Your task to perform on an android device: Compare the costs that different retailers are willing to charge for the same type of G-N23 shoe imports women's shoes 2023
Image 0: 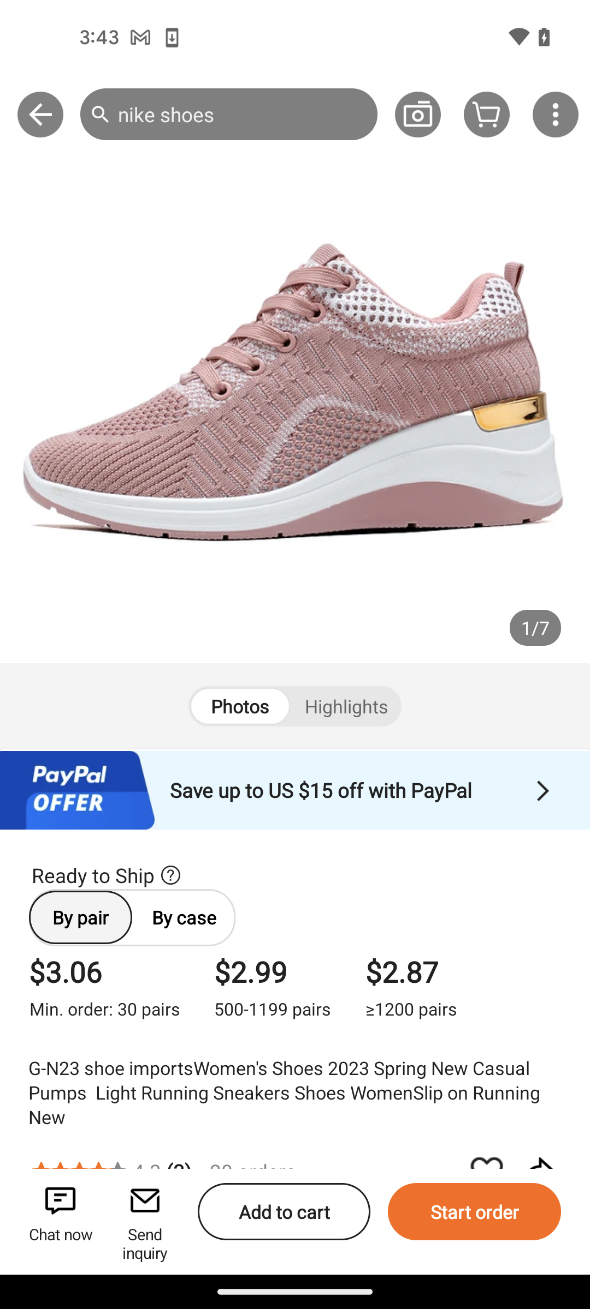
Swipe up to view the similar product to compare
Step 0: scroll down
Image 1: 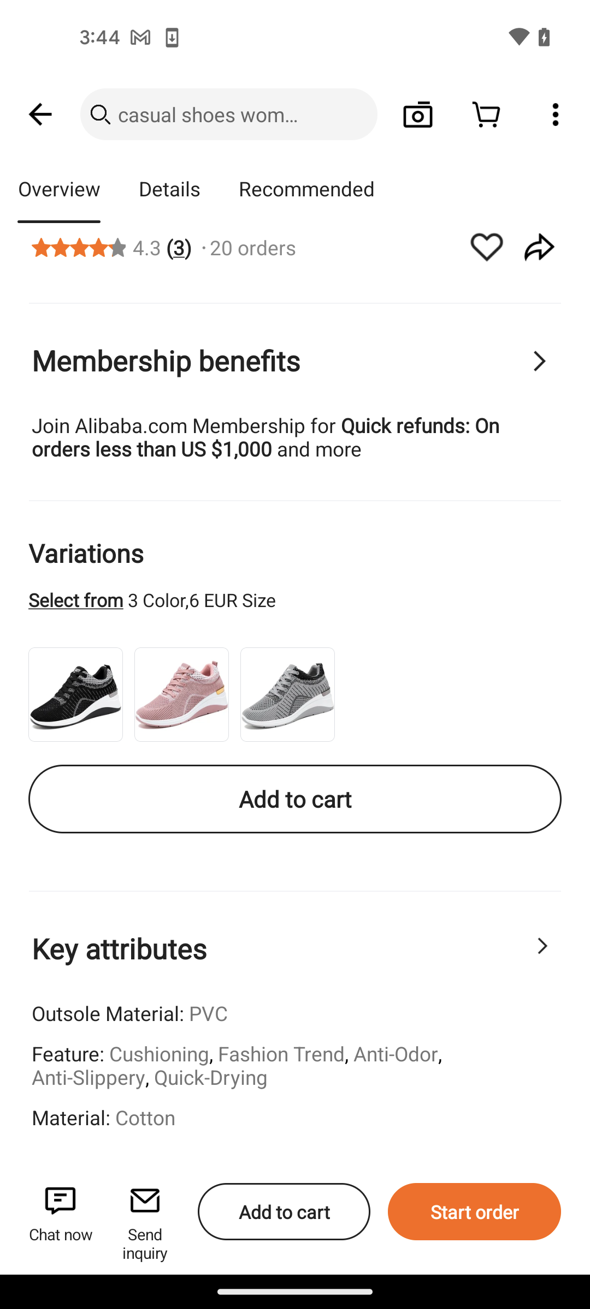
Swipe up to view the similar product to compare
Step 1: scroll down
Image 2: 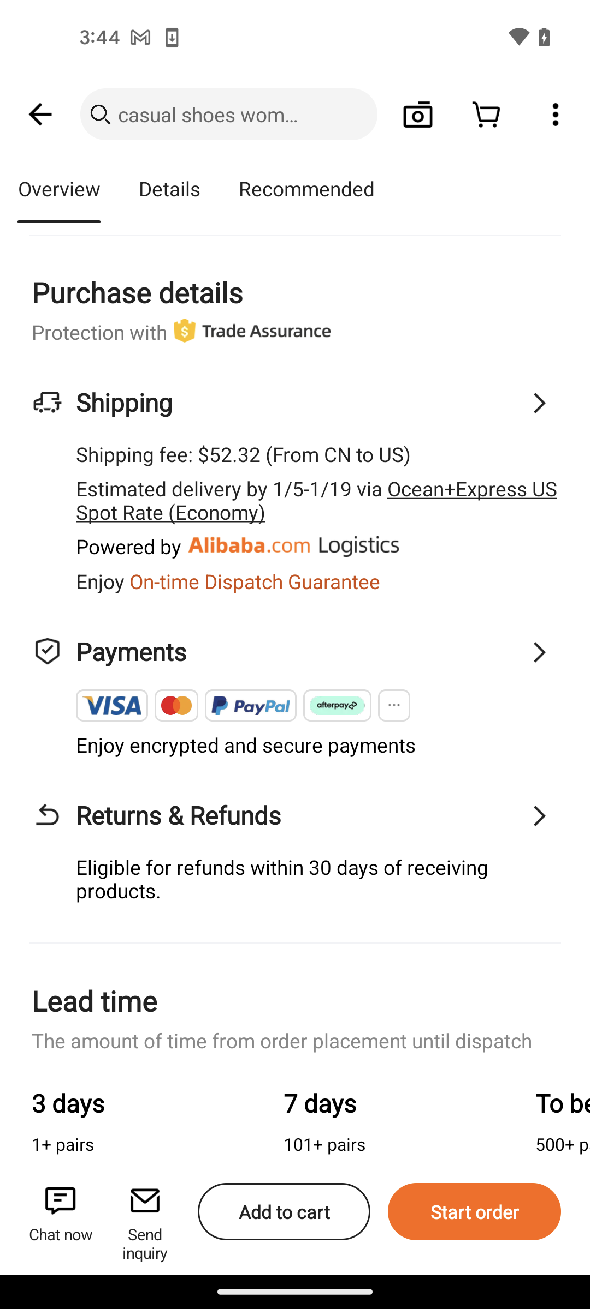
Swipe up to view the similar product to compare
Step 2: scroll down
Image 3: 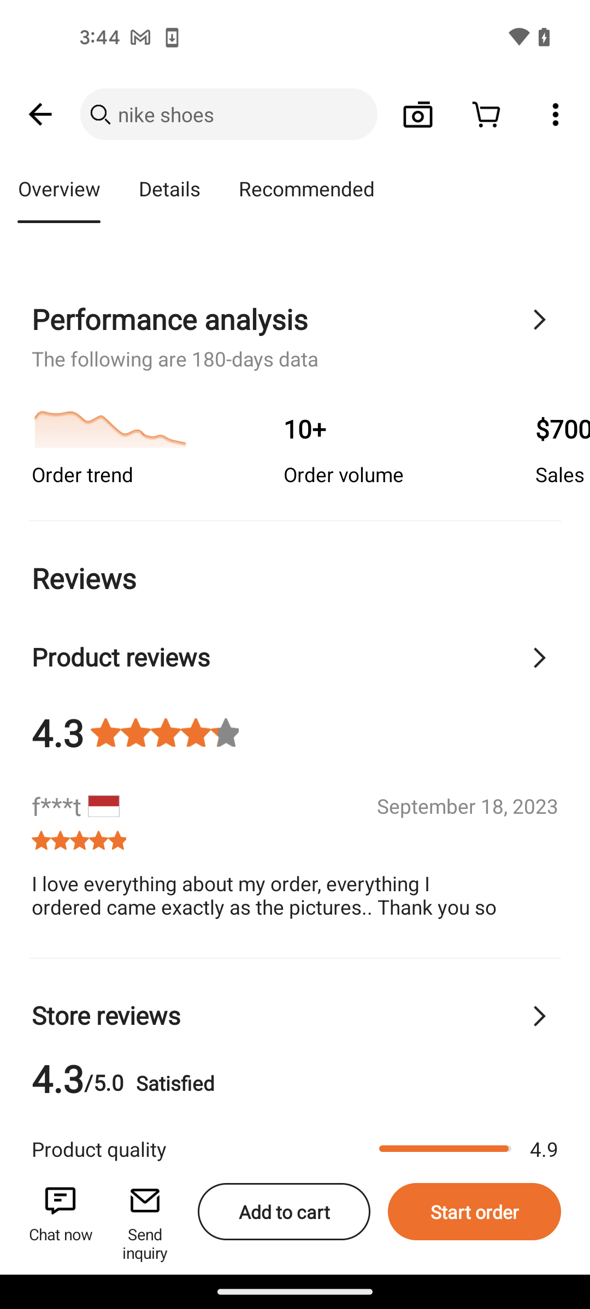
Swipe up to view the similar product to compare
Step 3: scroll down
Image 4: 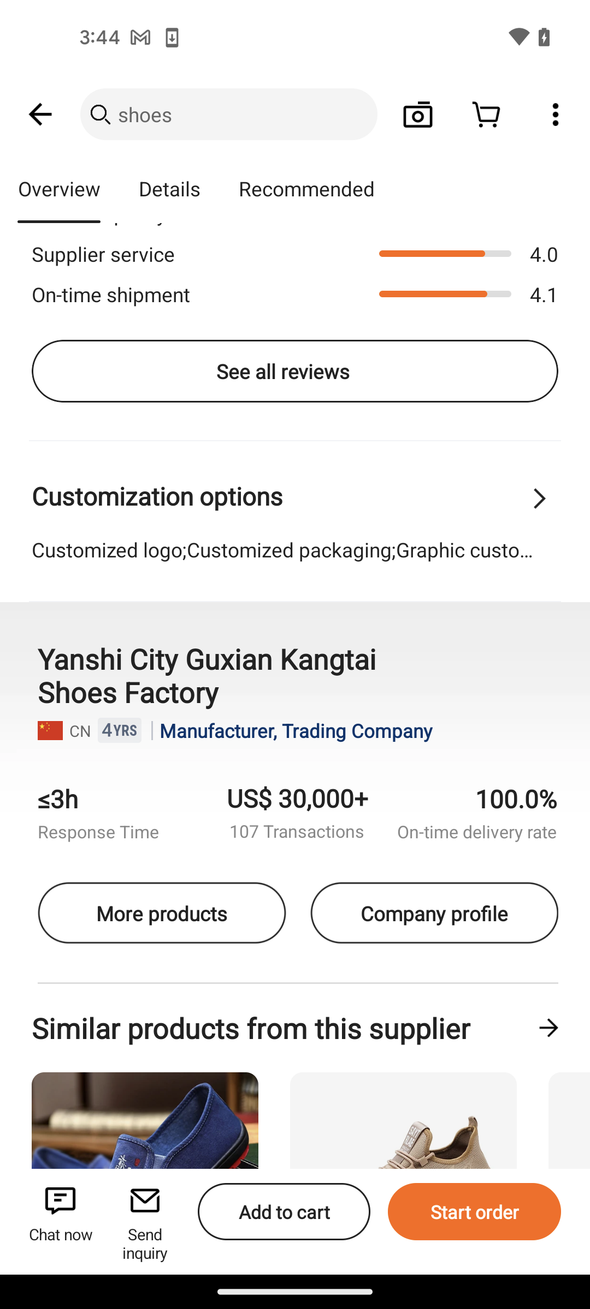
Swipe up to view the similar product to compare
Step 4: wait